Your task to perform on an android device: I'm going to meet my son on his birthday, who lives in Berlin, but this time I decided to travel by train, so search the schedule of trains from Ulm to Berlin on 5th November in the Wanderu app.
Image 0: 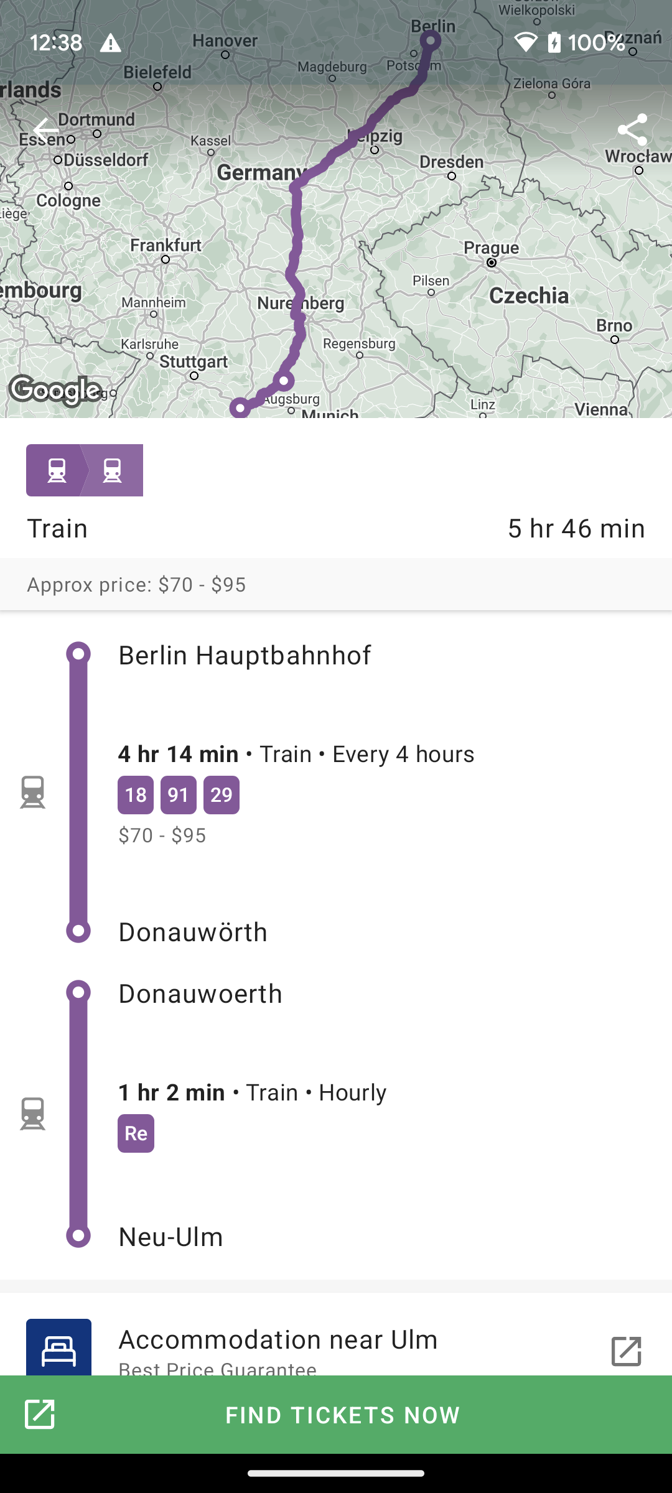
Open the Wanderu app
Step 0: open app "Wanderu"
Image 1: 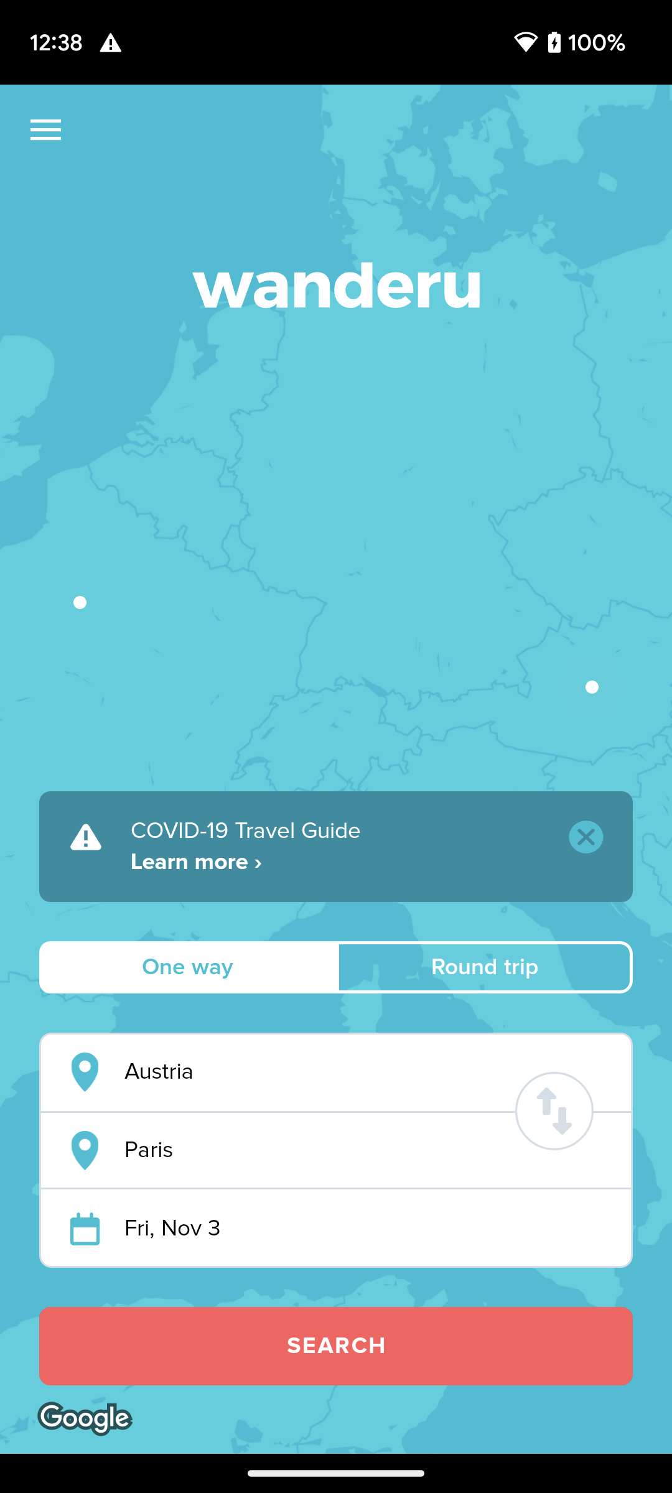
Click on the first input box to enter the departure location.
Step 1: click (368, 1072)
Image 2: 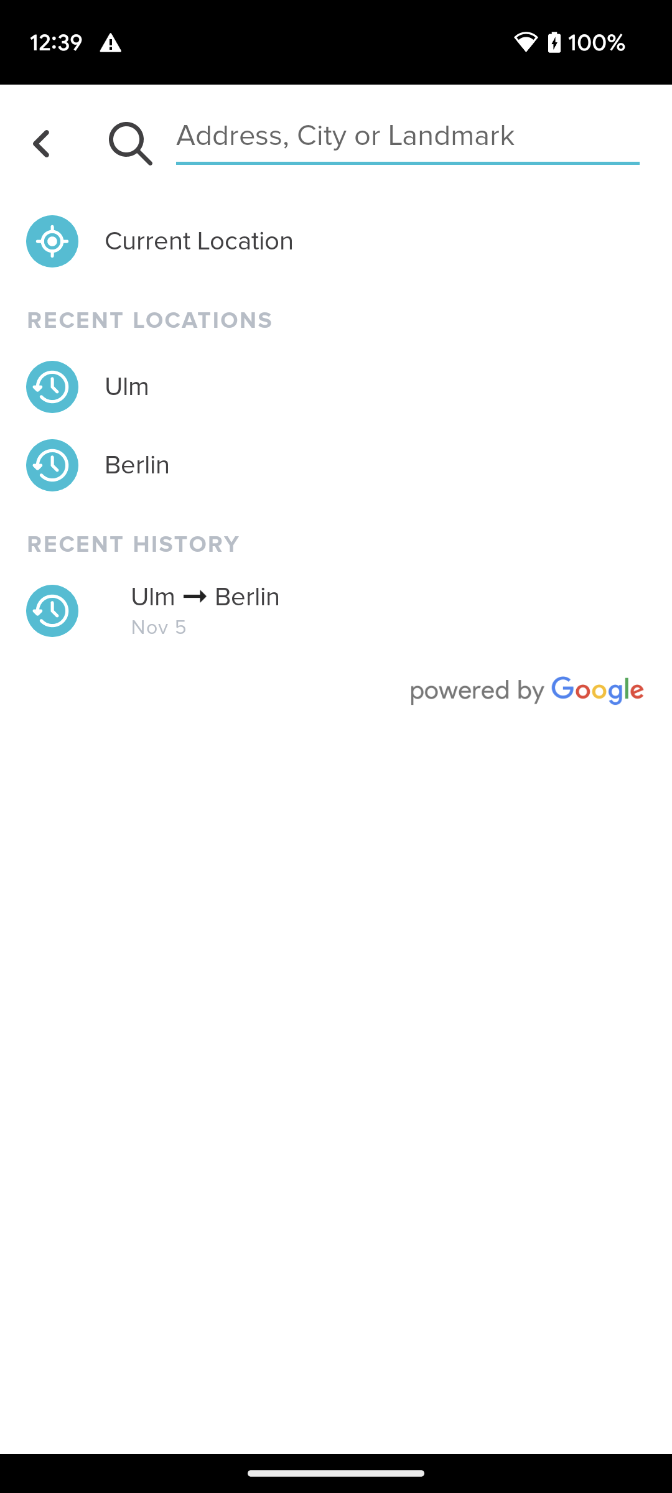
Type Ulm in the search location bar
Step 2: type "Ulm"
Image 3: 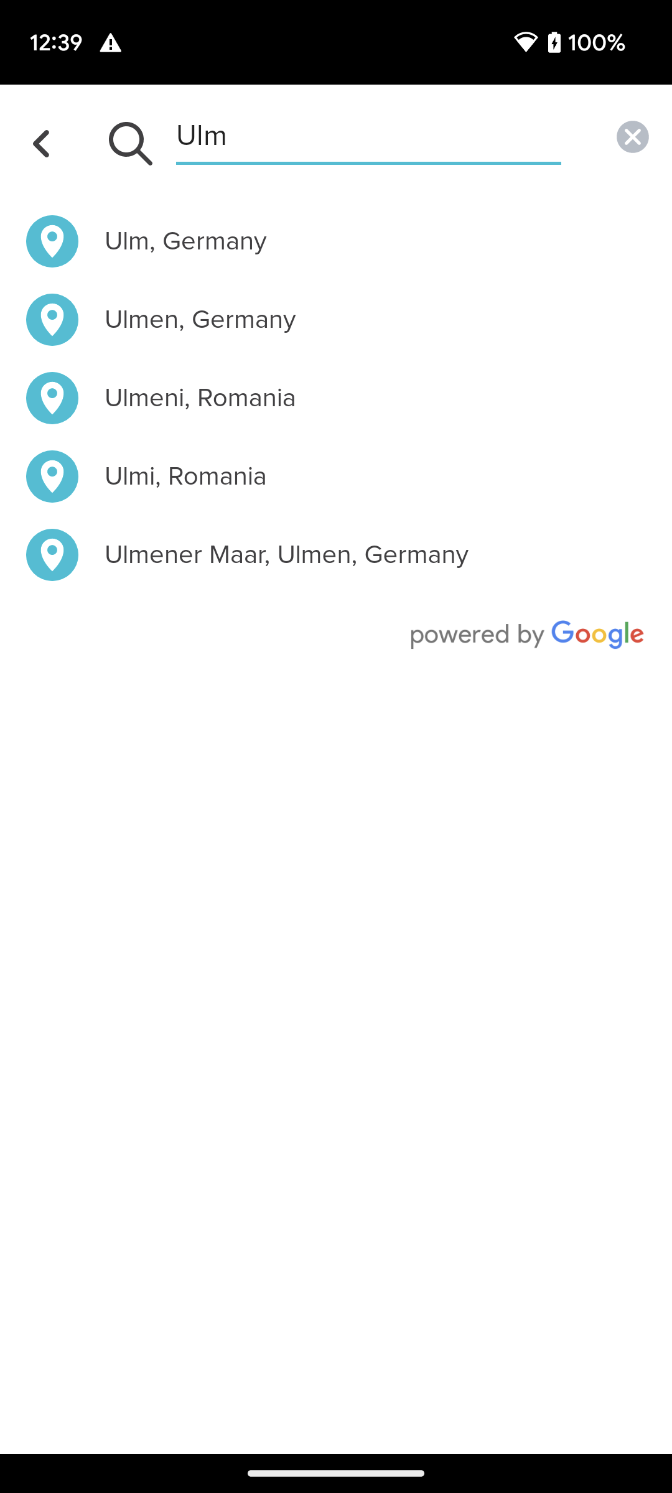
Click on the Ulm, Germany to select the departure location.
Step 3: click (371, 241)
Image 4: 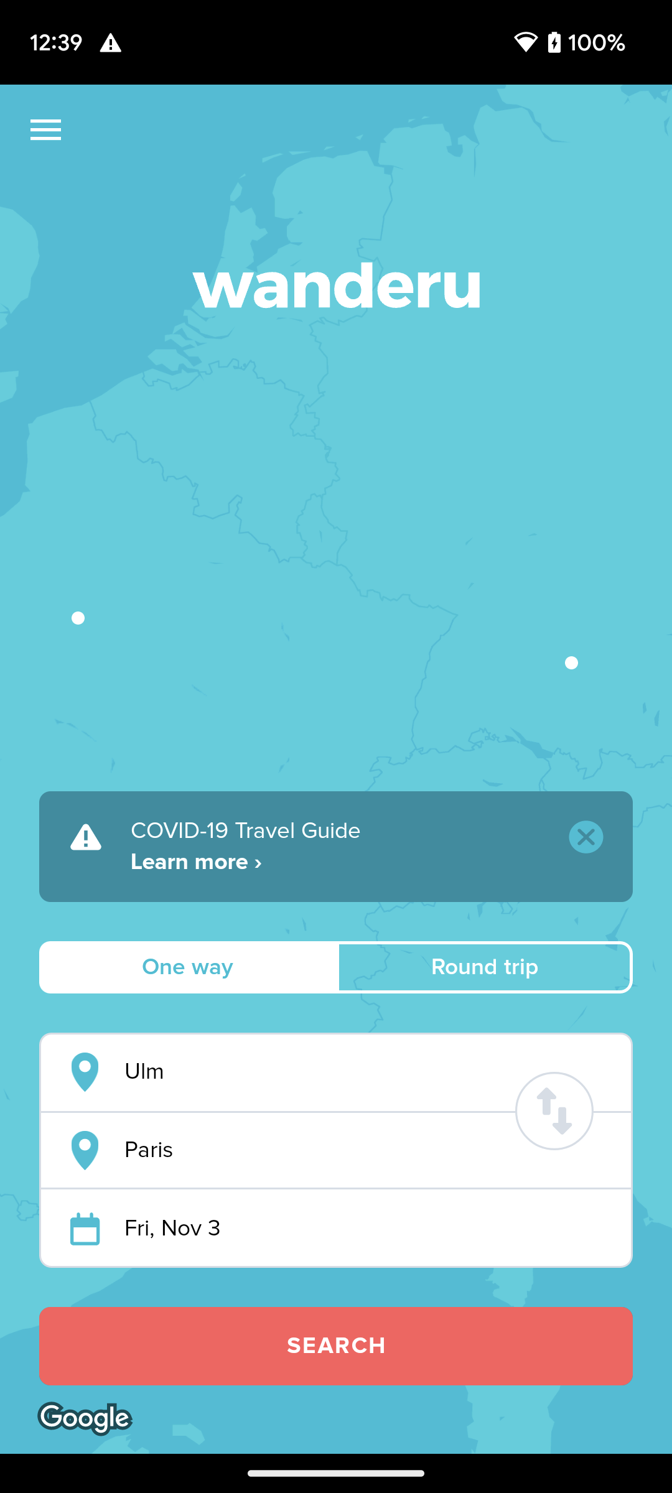
Click on the second input box to enter the destination location
Step 4: click (368, 1150)
Image 5: 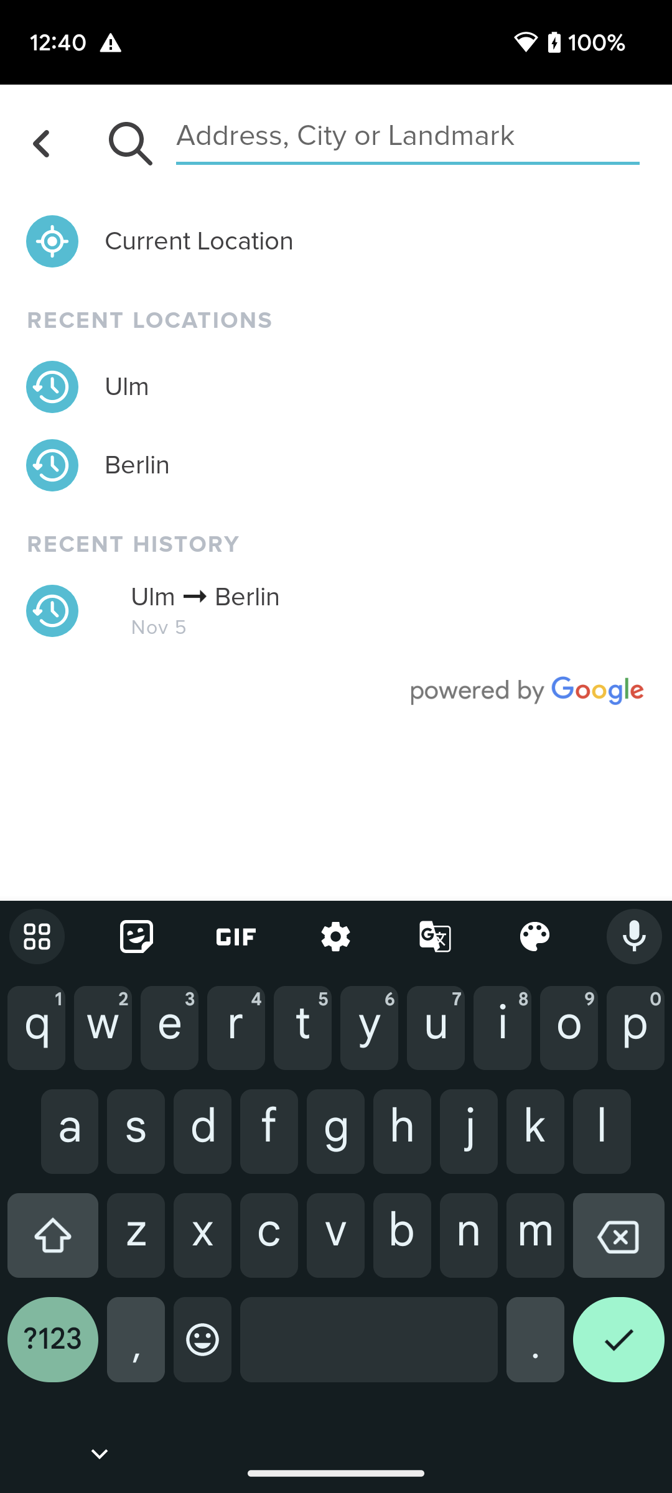
Type Berlin in the search location bar
Step 5: type "Berlin"
Image 6: 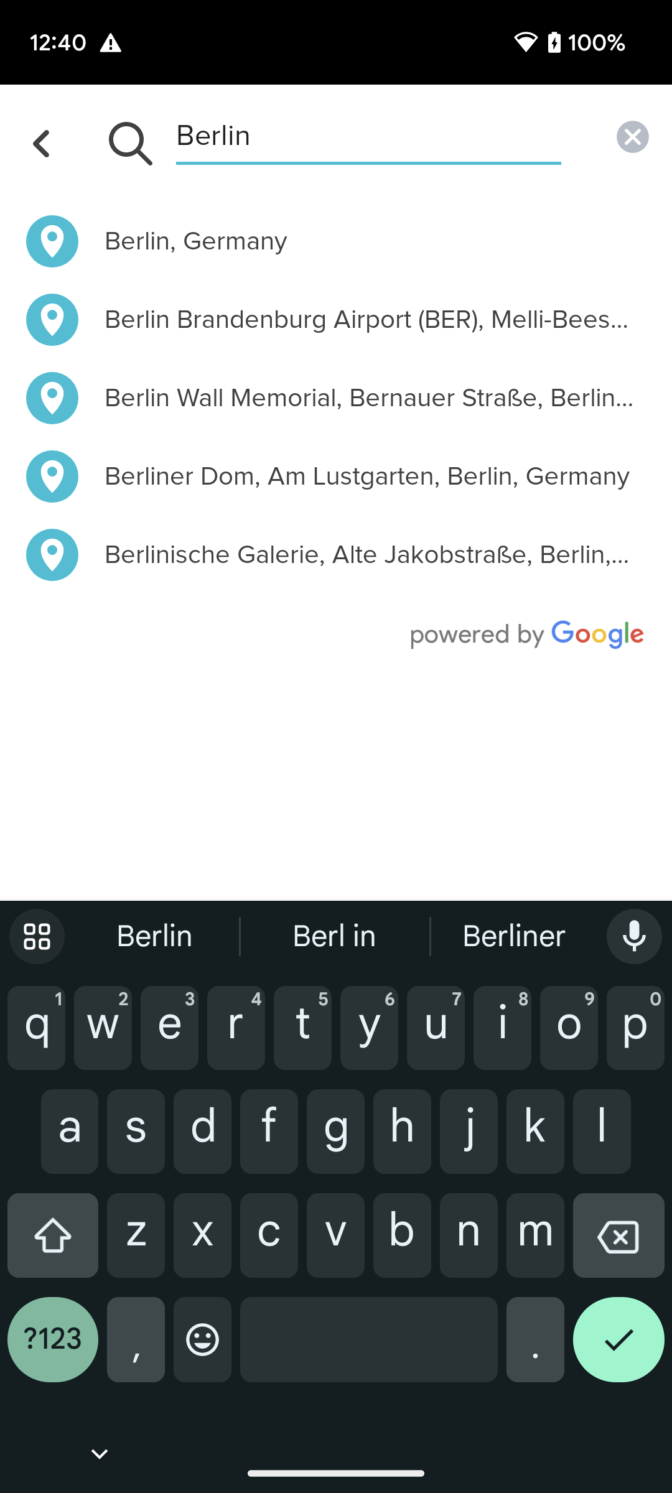
Click on the Berlin, Germany to select the destination location.
Step 6: click (371, 241)
Image 7: 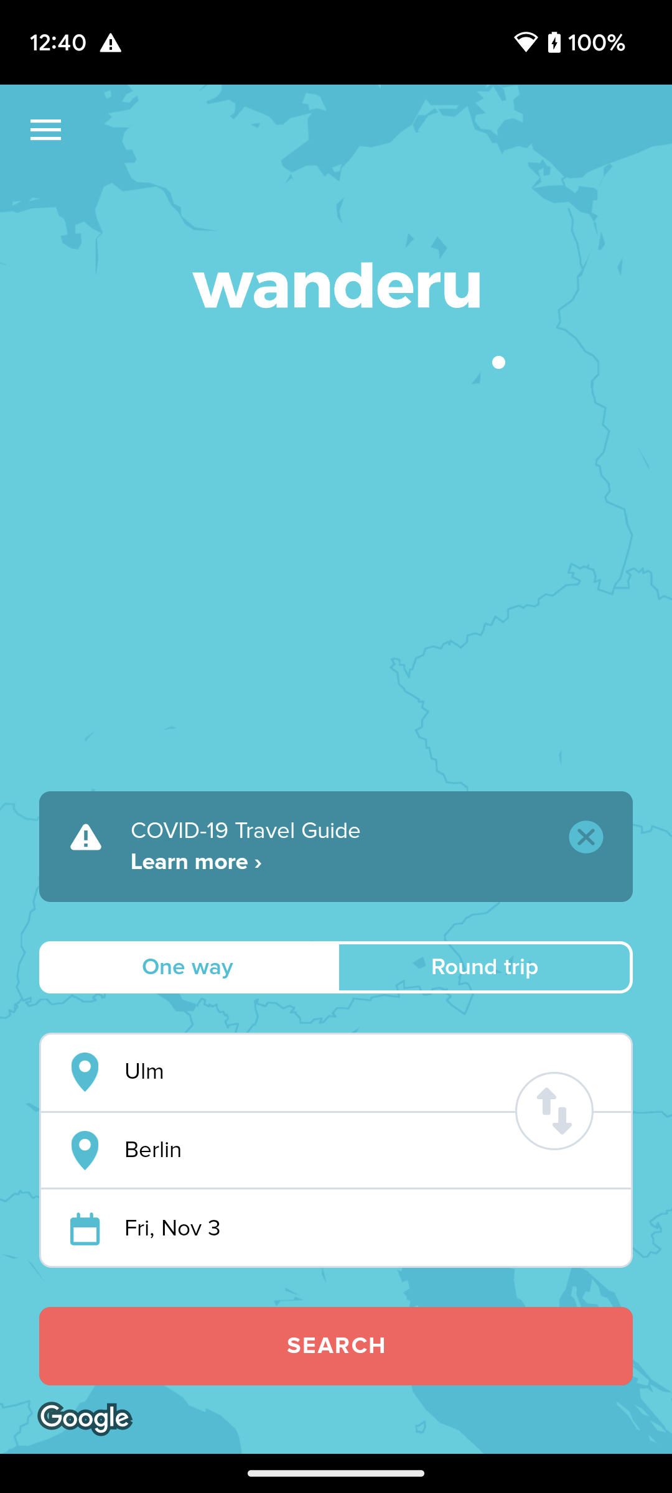
Click on the date section to select the date
Step 7: click (368, 1229)
Image 8: 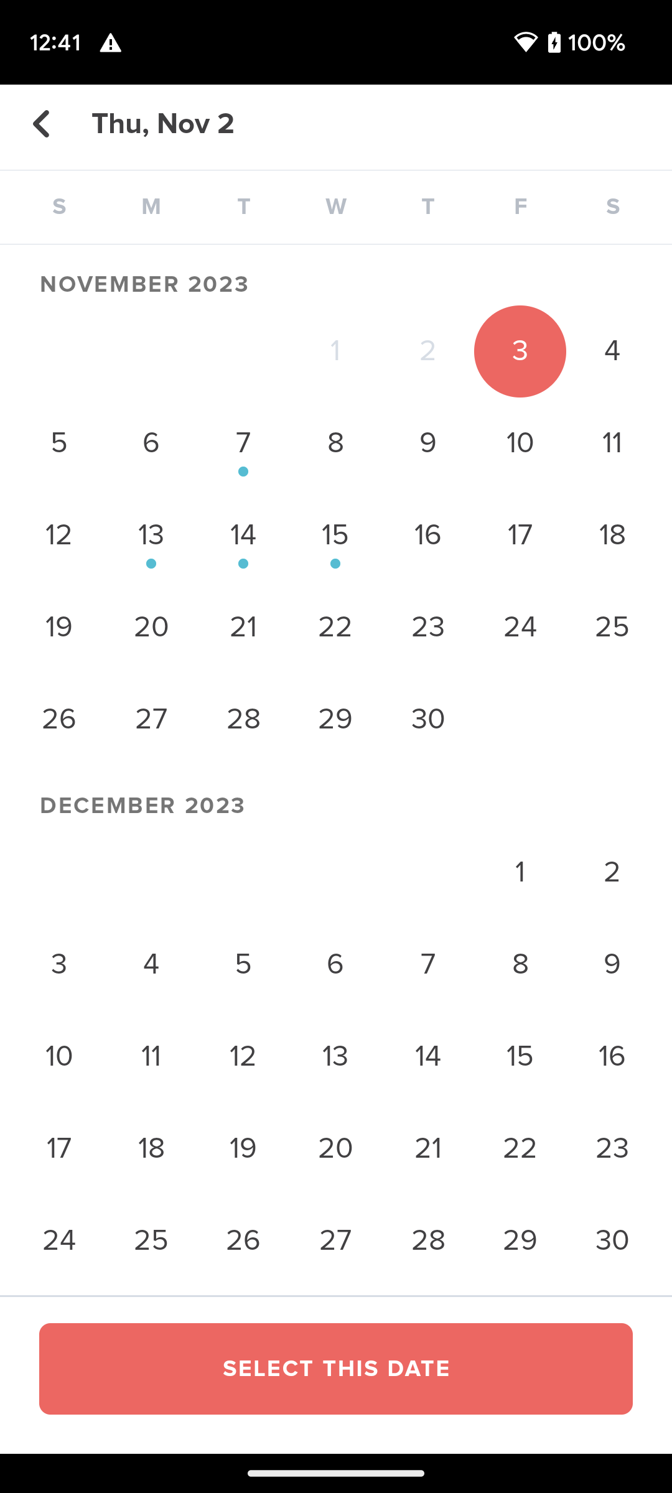
Click on the 5th November to select the date
Step 8: click (58, 443)
Image 9: 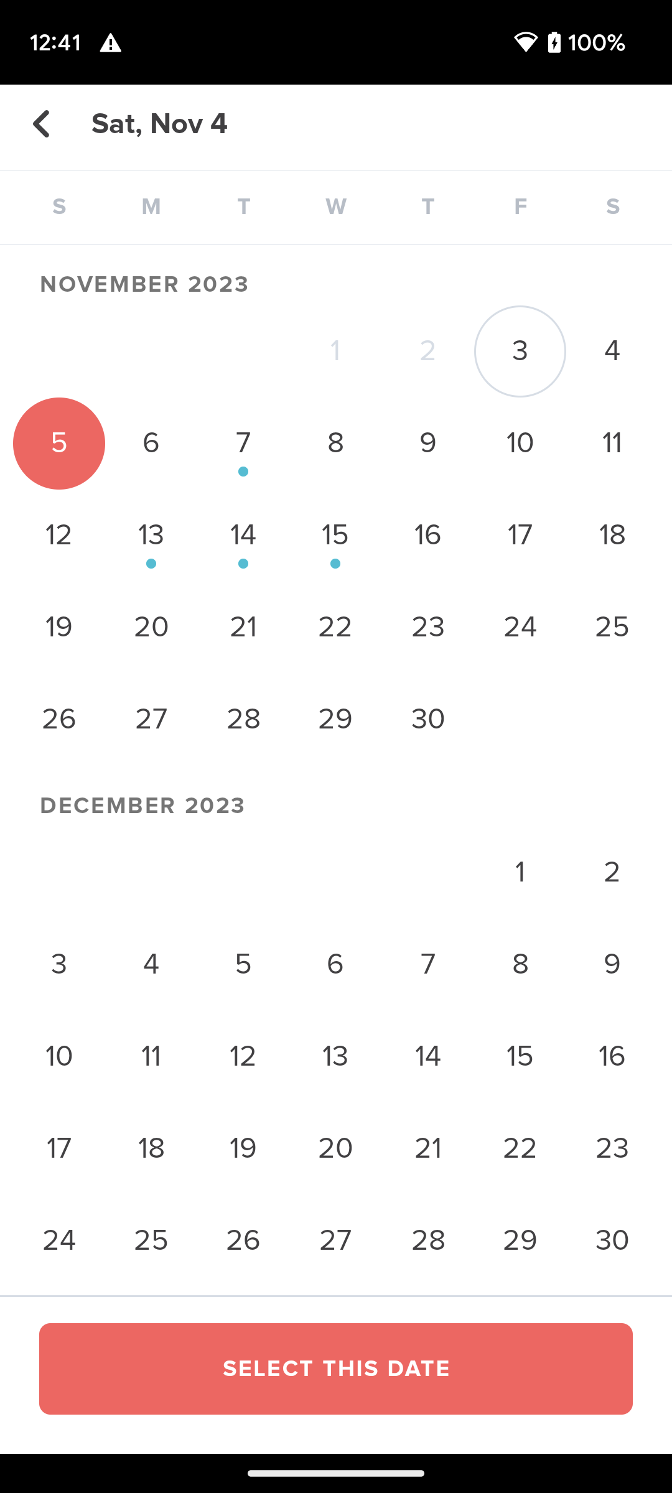
Click on the Select this date button at the bottom of the screen to confirm this date
Step 9: click (335, 1346)
Image 10: 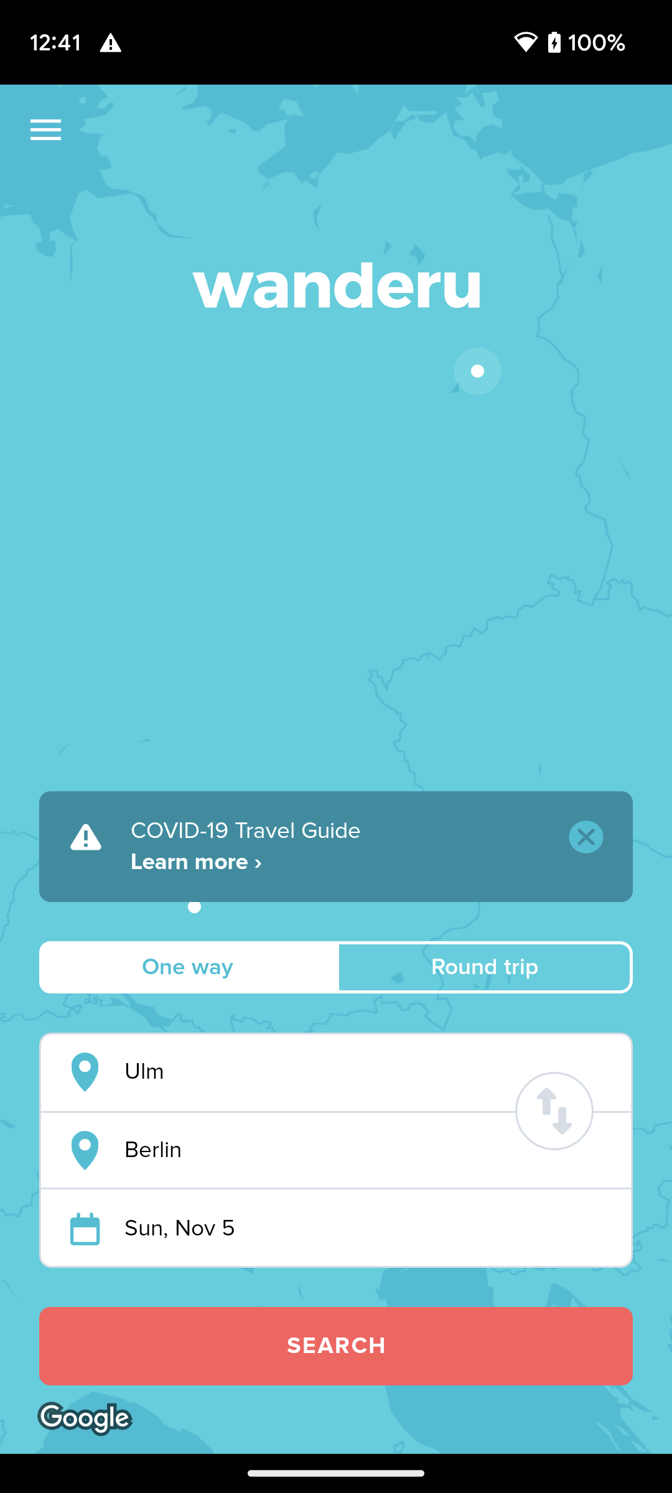
Click on the search button to search for the trains schedule.
Step 10: click (335, 1346)